Your task to perform on an android device: I would like to view the brand of Toyota Camry Sedan of the 2023 model and check the reviews and ratings and what was said about them
Image 0: 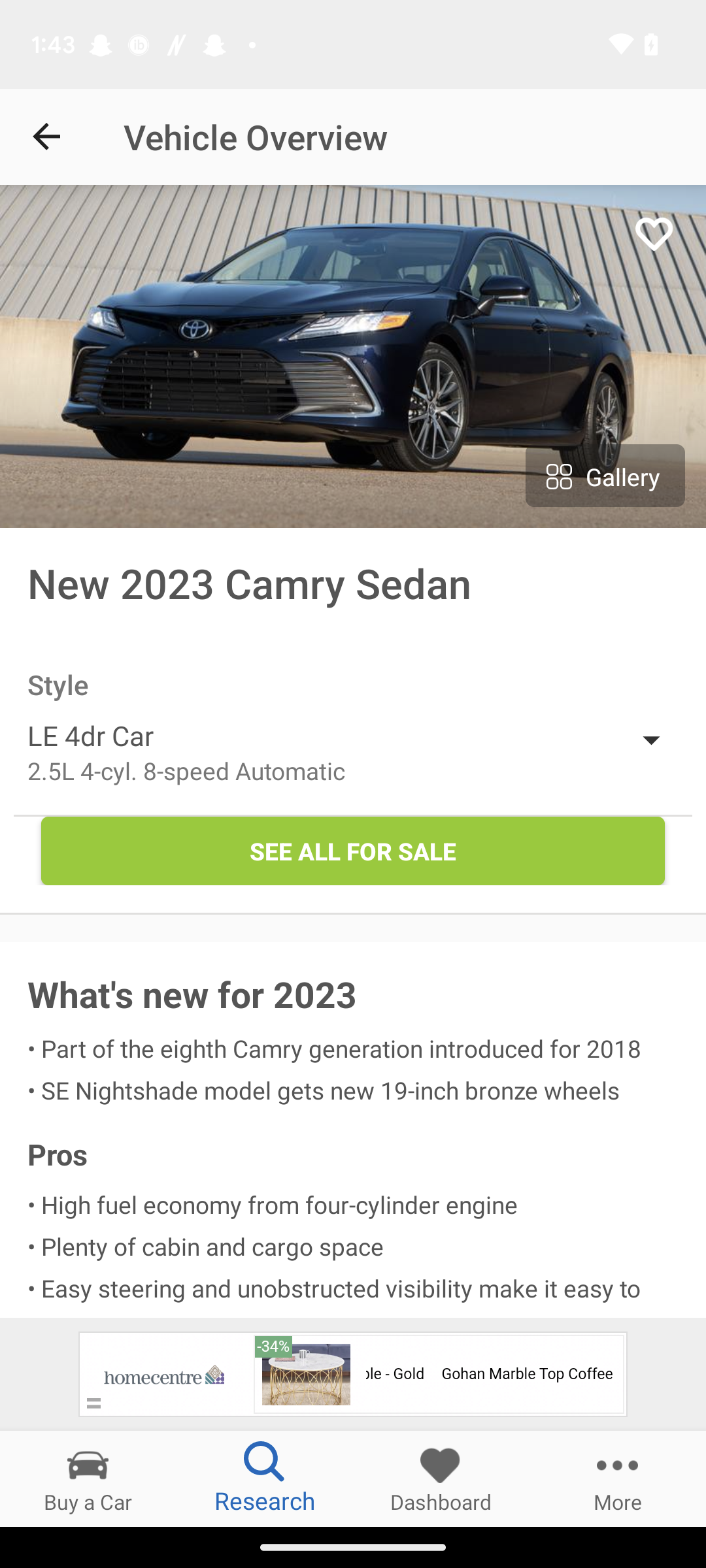
Scroll up to view the ratings 
Step 0: scroll down
Image 1: 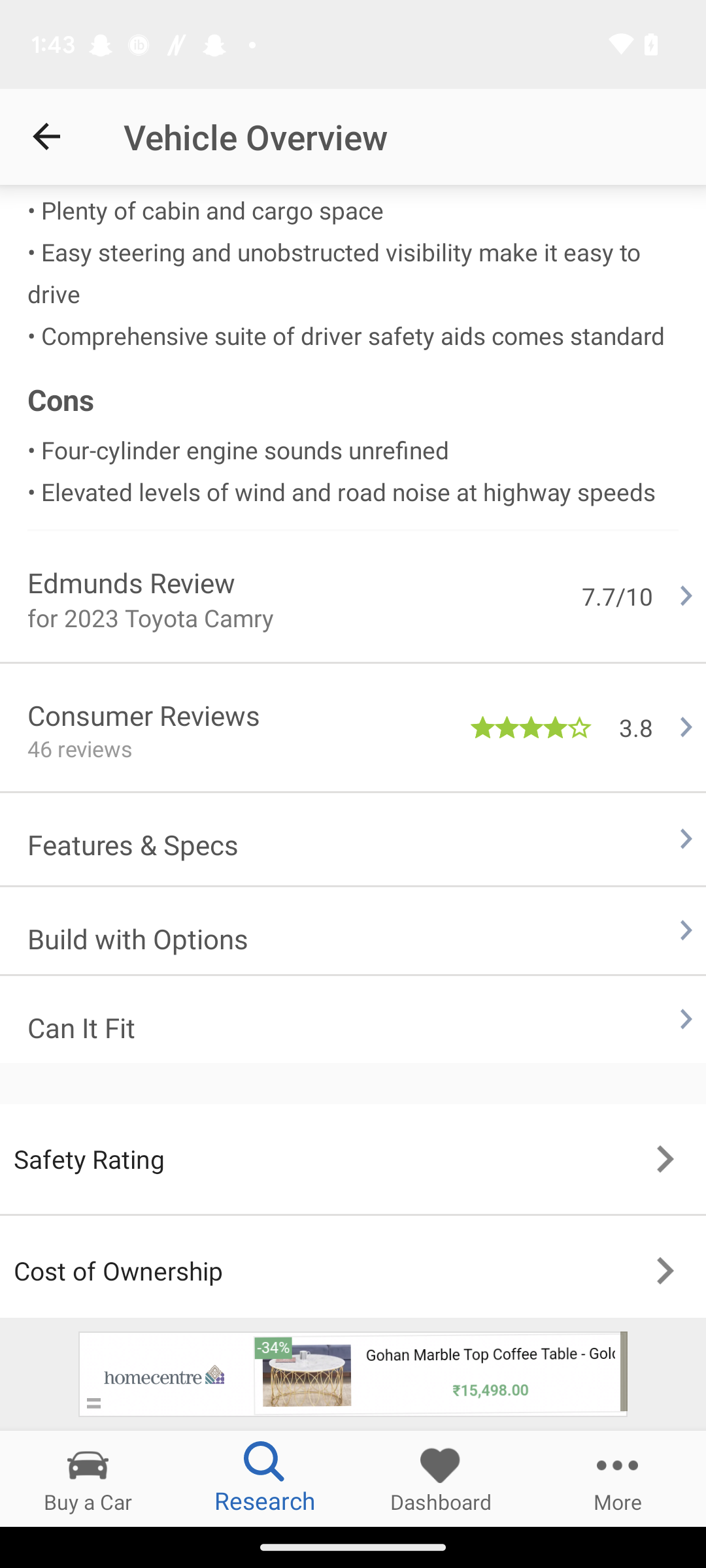
Click on the Consumer reviews option 
Step 1: click (143, 740)